Your task to perform on an android device: In 2 weeks i have a problem like i can’t sleep on time so now i need sleep sounds to feel peaceful and stress free to sleep
Image 0: 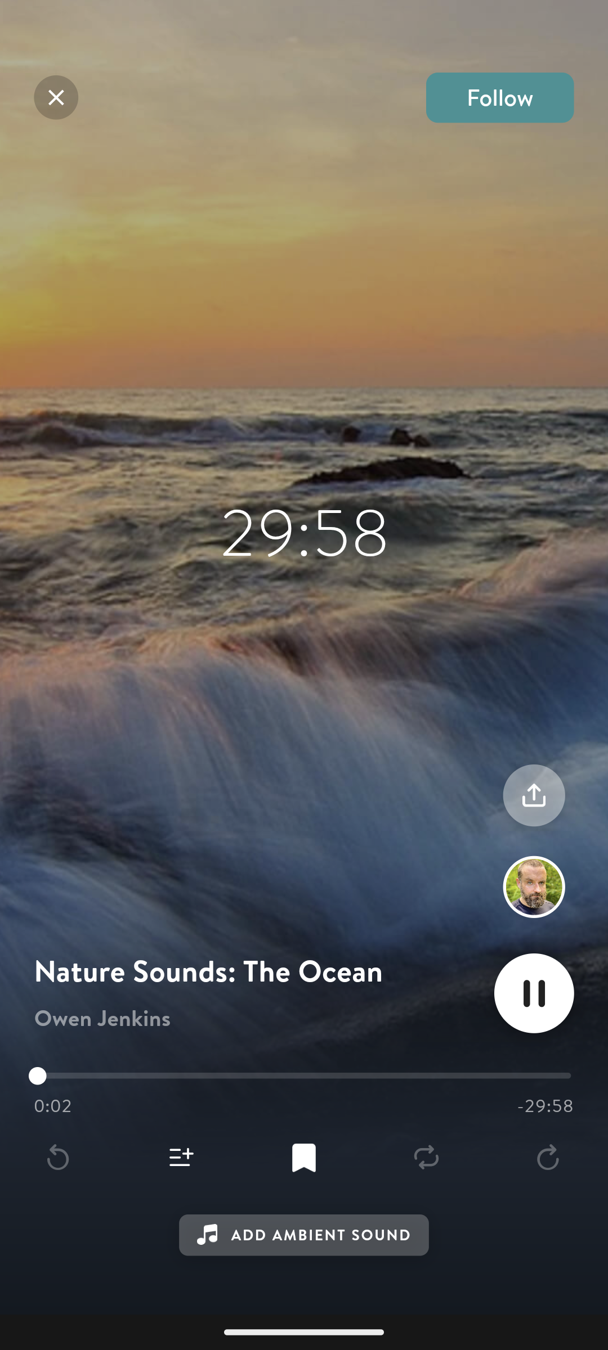
Go back to the screen
Step 0: press back button
Image 1: 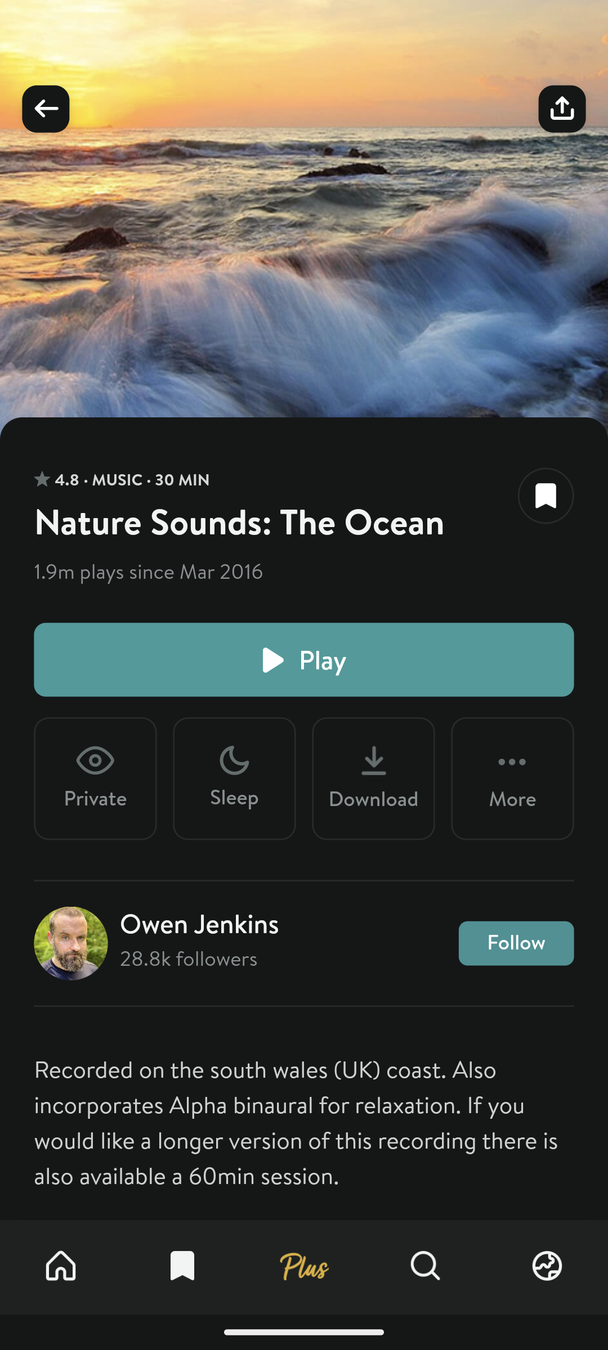
Click on the Home icon 
Step 1: click (61, 1267)
Image 2: 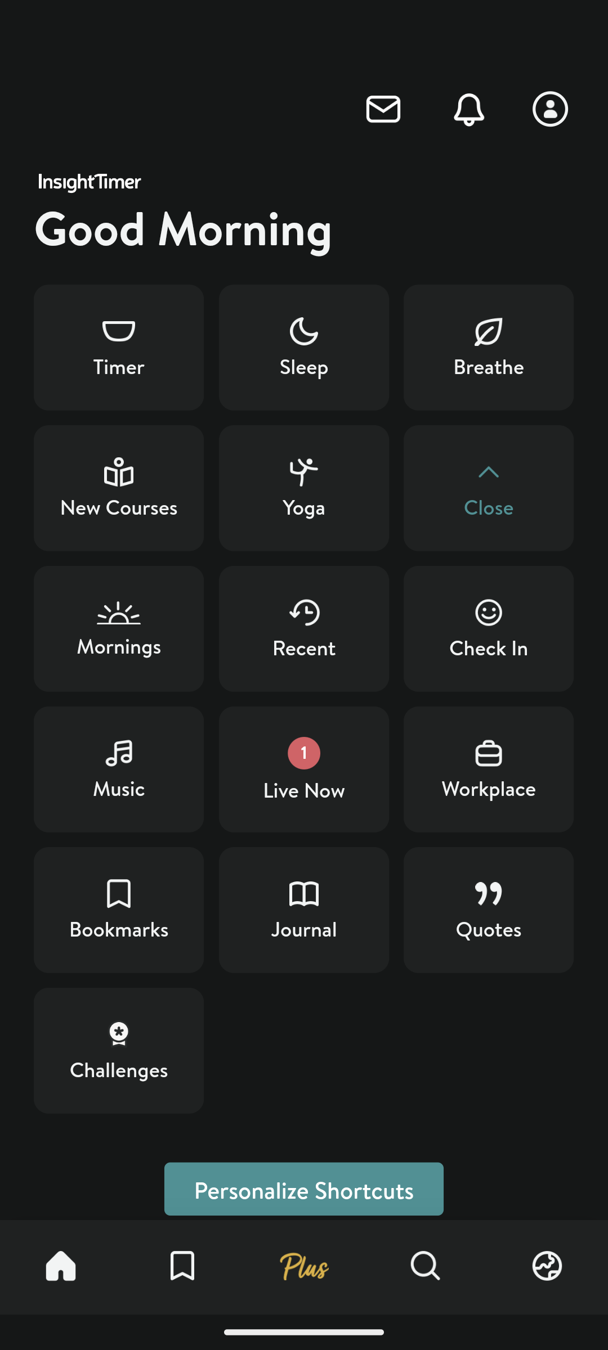
Click on the sleep icon 
Step 2: click (303, 348)
Image 4: 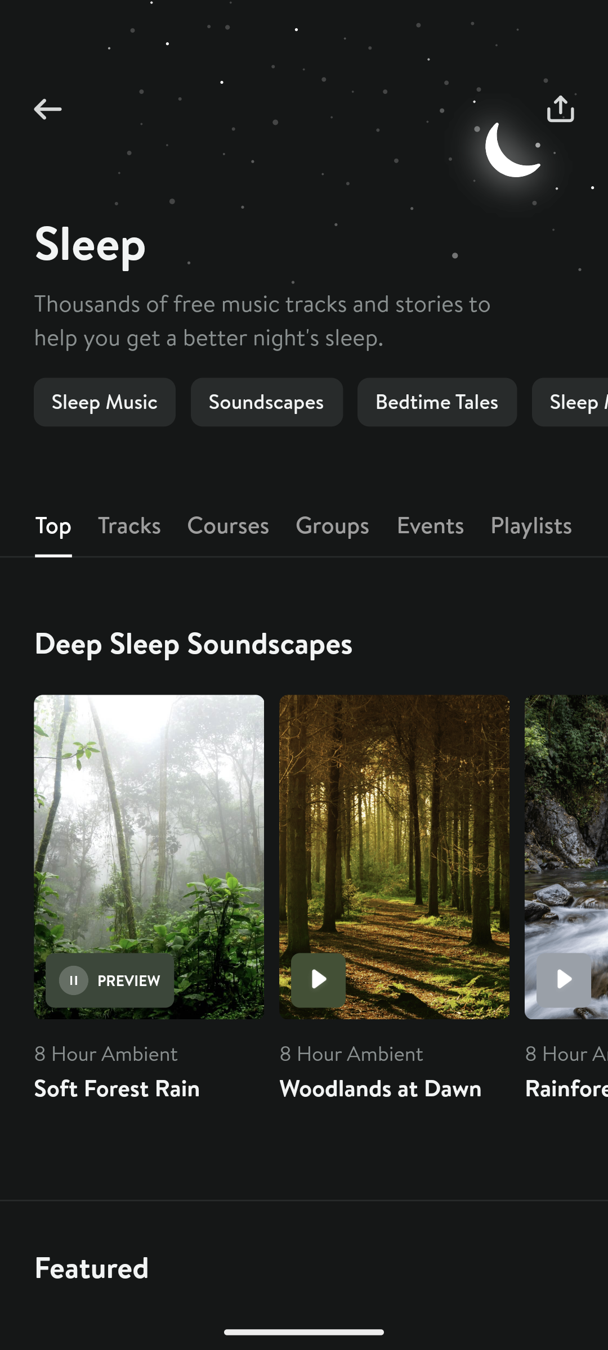
Click on the first audio 
Step 4: click (149, 925)